Your task to perform on an android device: My wife wants to reach as fast as possible, and I am finding the Direction Edinburgh Waverley suitable for me. View the details of the Direction Edinburgh Waverley train in the SBB app.
Image 0: 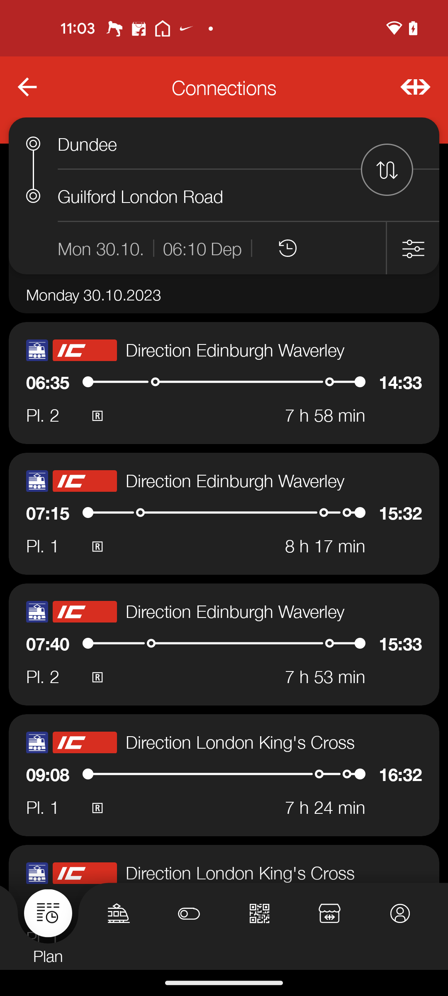
Click on the Direction Edinburgh Waverley train
Step 0: click (224, 383)
Image 1: 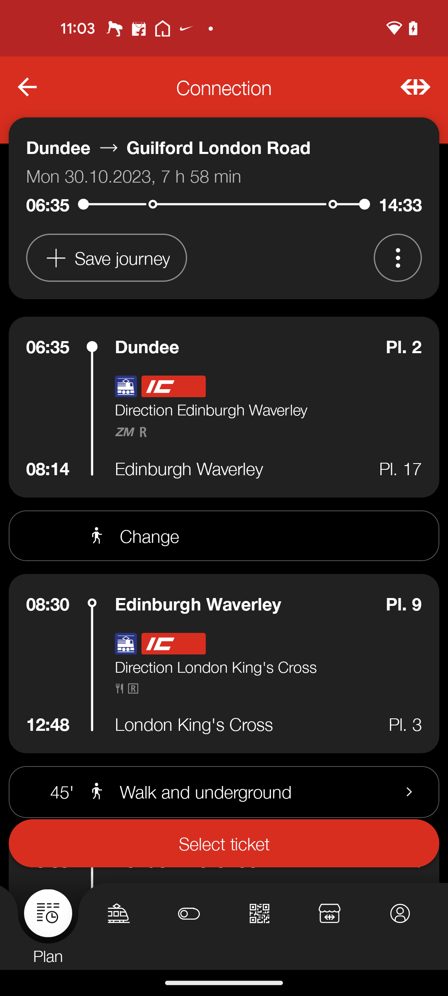
Swipe up for the details
Step 1: scroll down